Your task to perform on an android device: Go to Google Translate app & see all the definitions given for the word
Image 0: 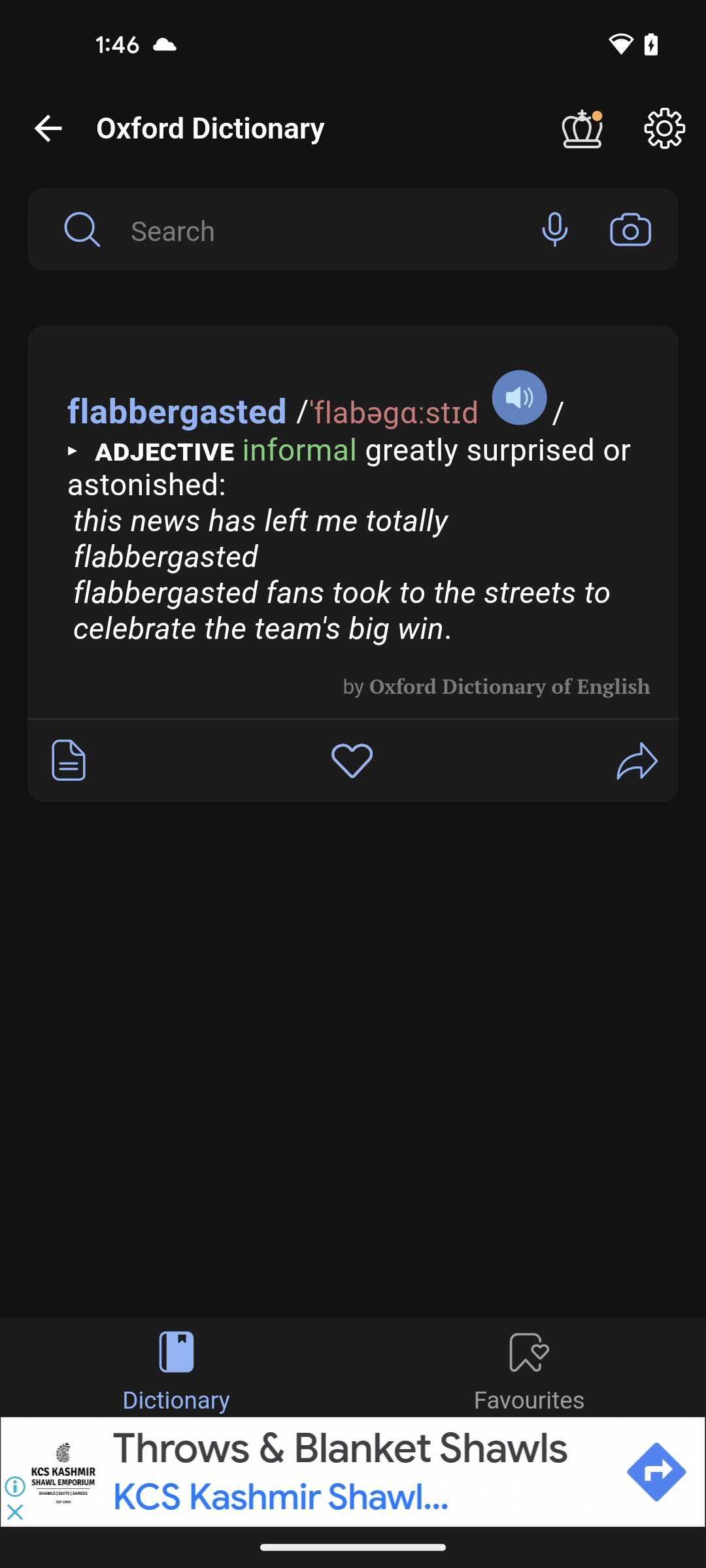
open the Google Translate app
Step 0: open app "Translate"